Your task to perform on an android device: Set the navigation to Taj Hotel & check the traffic status on the route
Image 0: 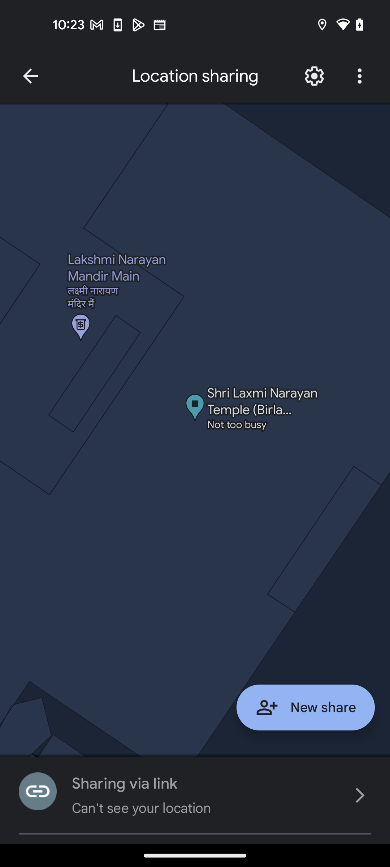
Go back to the previous screen
Step 0: press back button
Image 1: 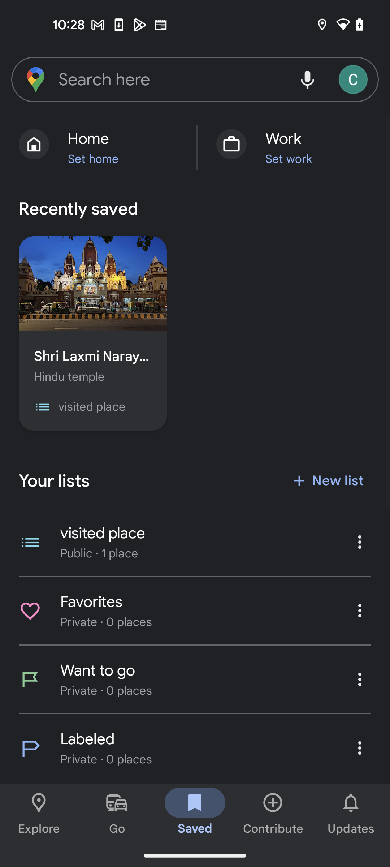
Click on the Explore option at the bottom left corner
Step 1: click (39, 814)
Image 2: 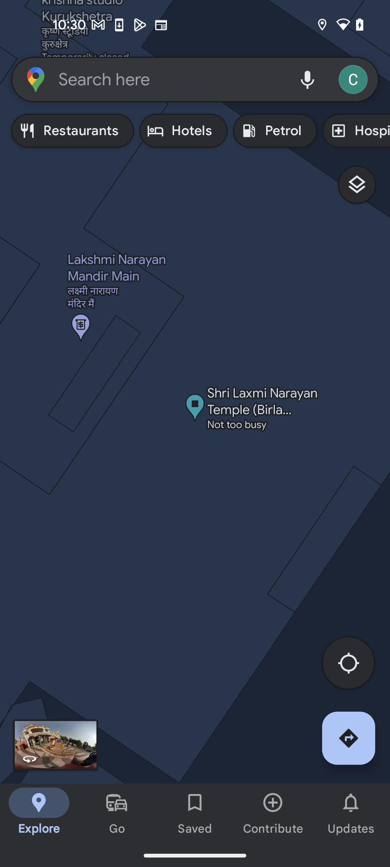
Click on the Direction icon
Step 2: click (348, 738)
Image 3: 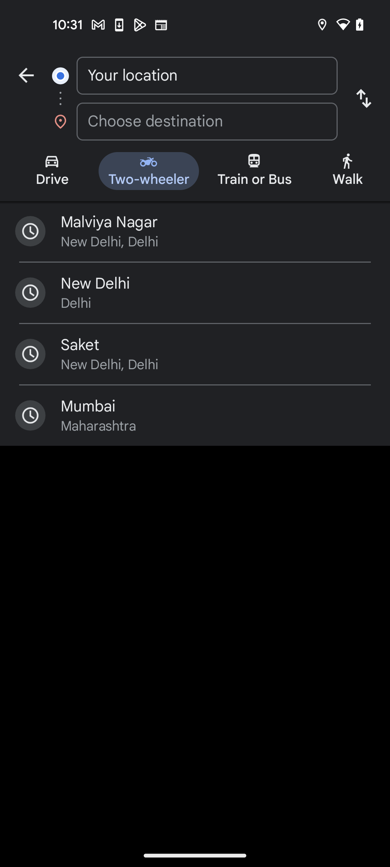
Click on Choose destination
Step 3: click (155, 121)
Image 4: 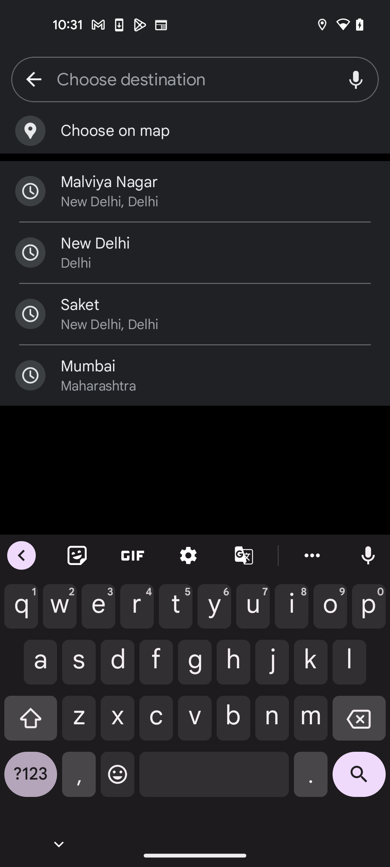
search for Taj Hotel
Step 4: type "Taj Hotel"
Image 5: 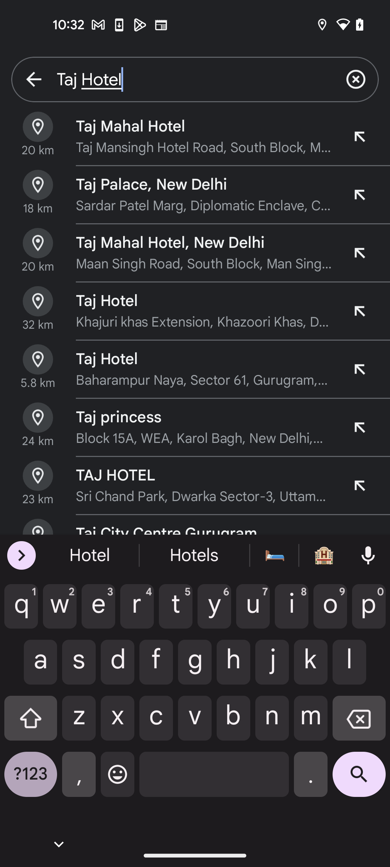
Click on search icon
Step 5: click (359, 780)
Image 6: 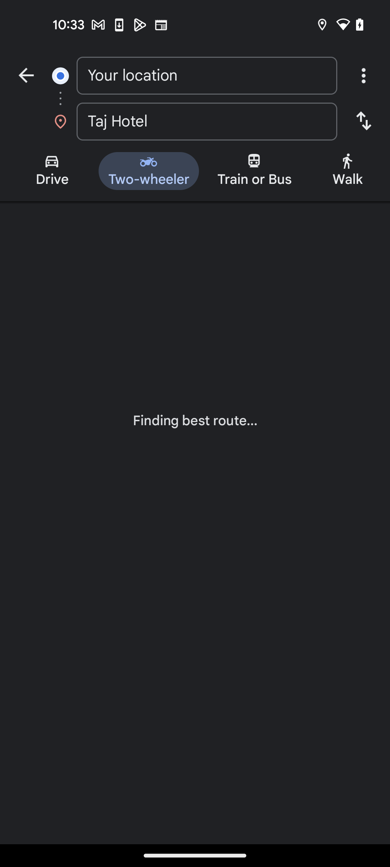
Click on search icon
Step 6: wait
Image 7: 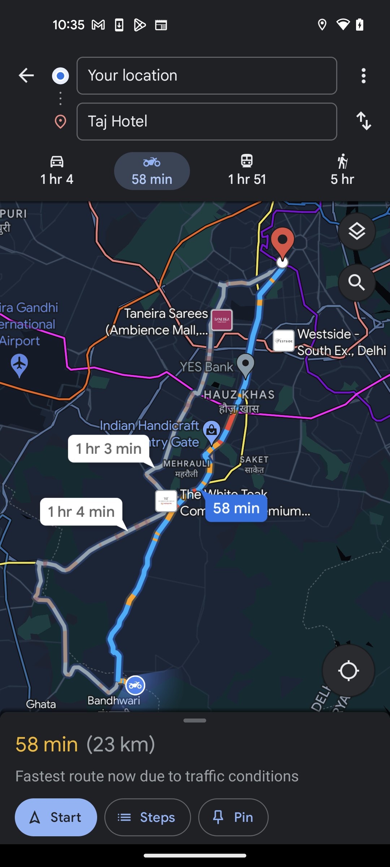
Click on Layer icon
Step 7: click (362, 235)
Image 8: 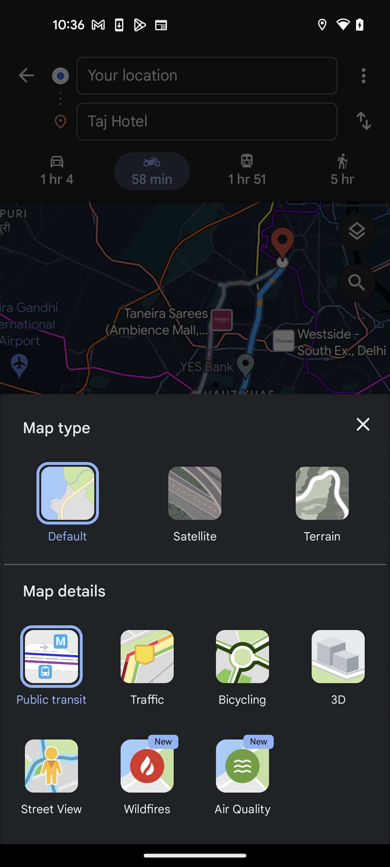
Click on Traffic
Step 8: click (147, 667)
Image 9: 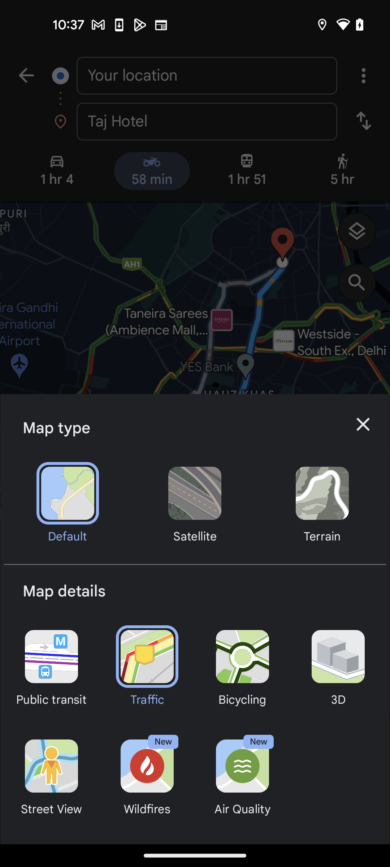
Close the drawer
Step 9: click (363, 424)